Your task to perform on an android device: Open Woodenstreet app, Search for Henry 3 Seater Sofa
Image 0: 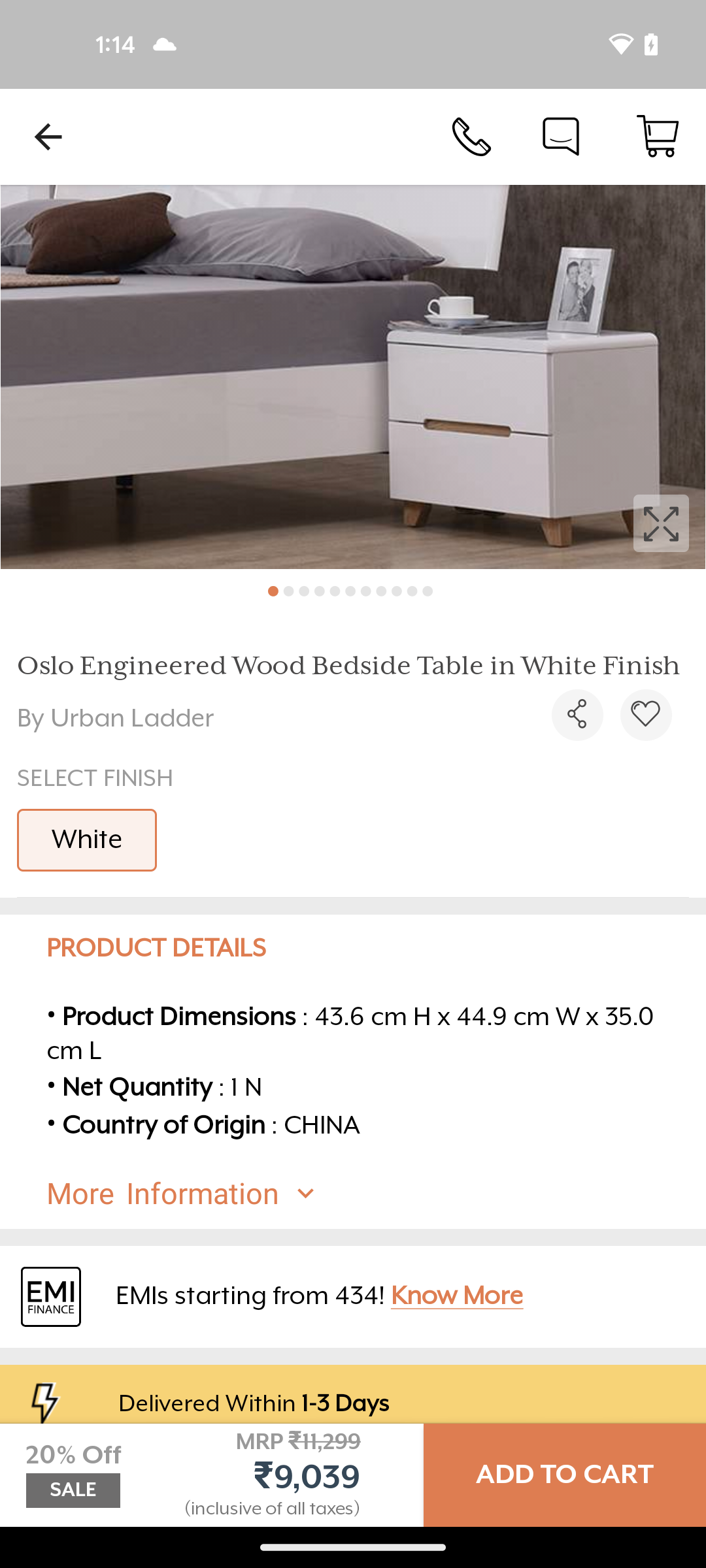
Open Woodenstreet app
Step 0: open app "woodenstreet"
Image 1: 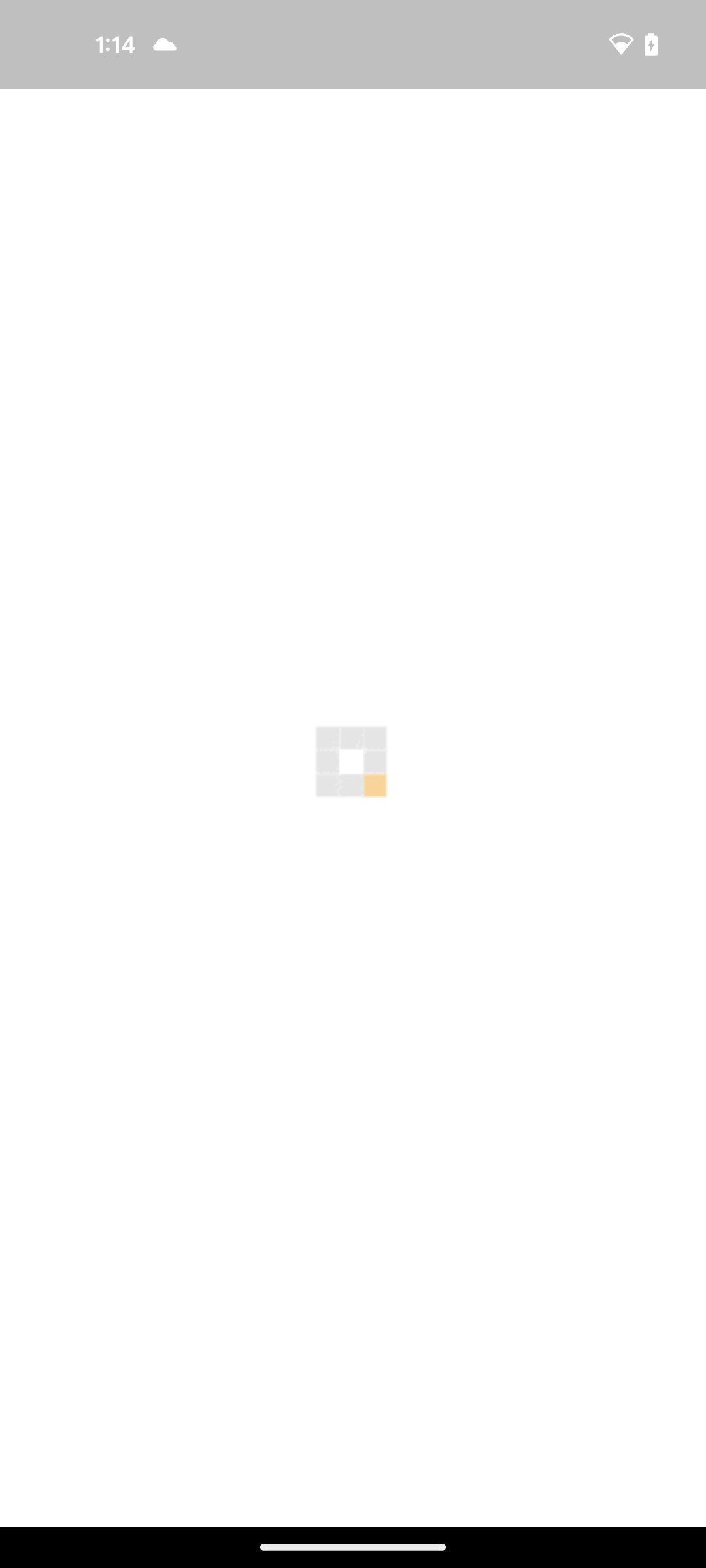
Open Woodenstreet app
Step 1: wait
Image 3: 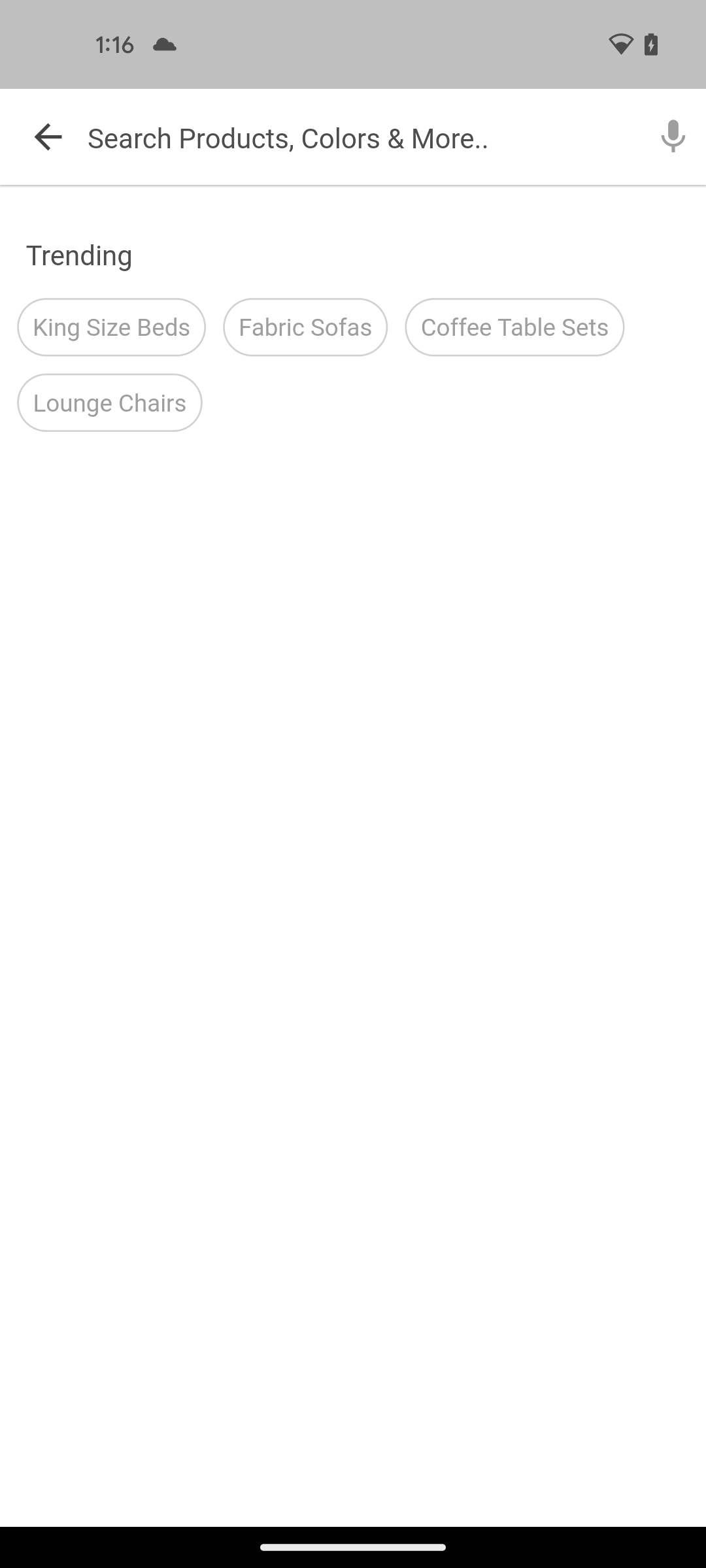
Click on the search bar at the top of the screen
Step 3: click (396, 137)
Image 4: 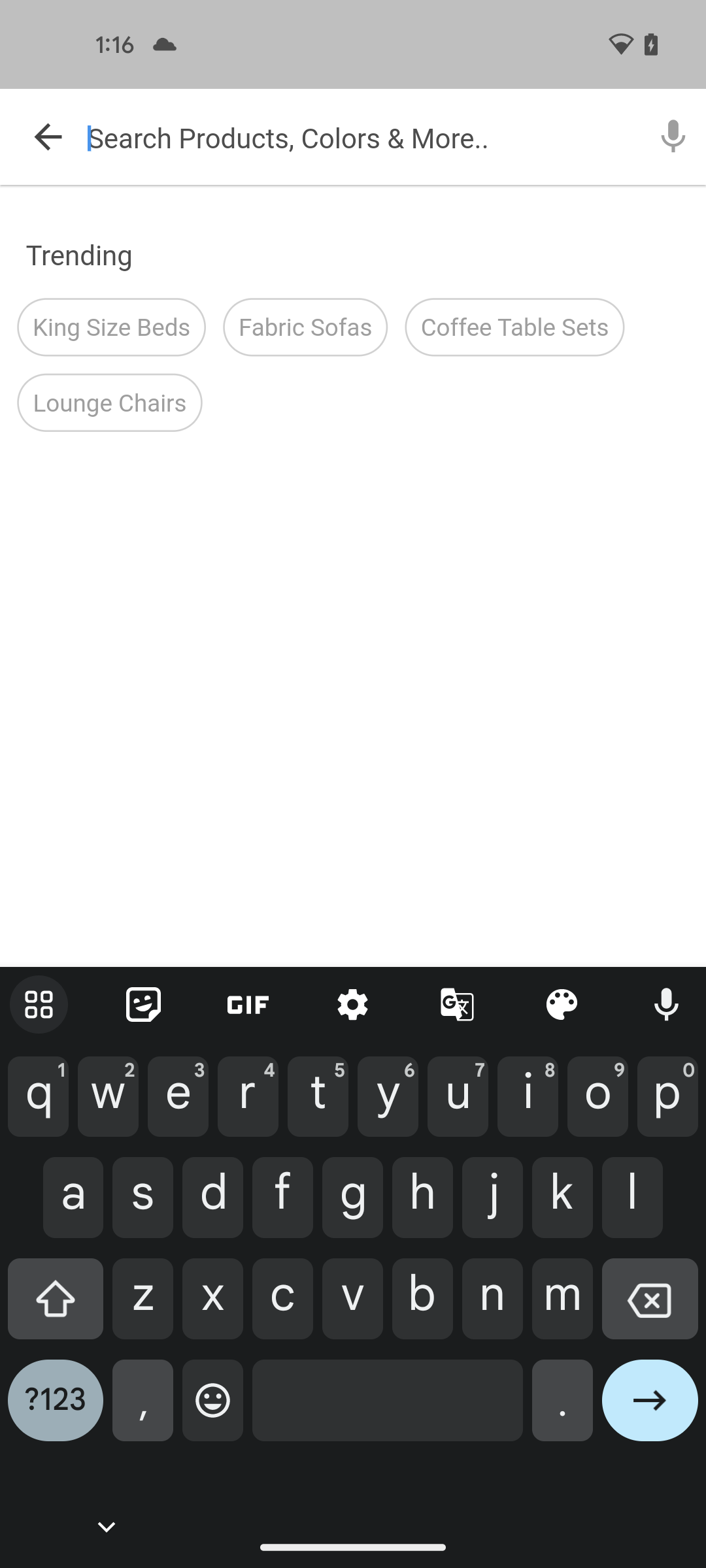
Search for Henry 3 Seater Sofa
Step 4: type "Henry 3 Seater Sofa"
Image 5: 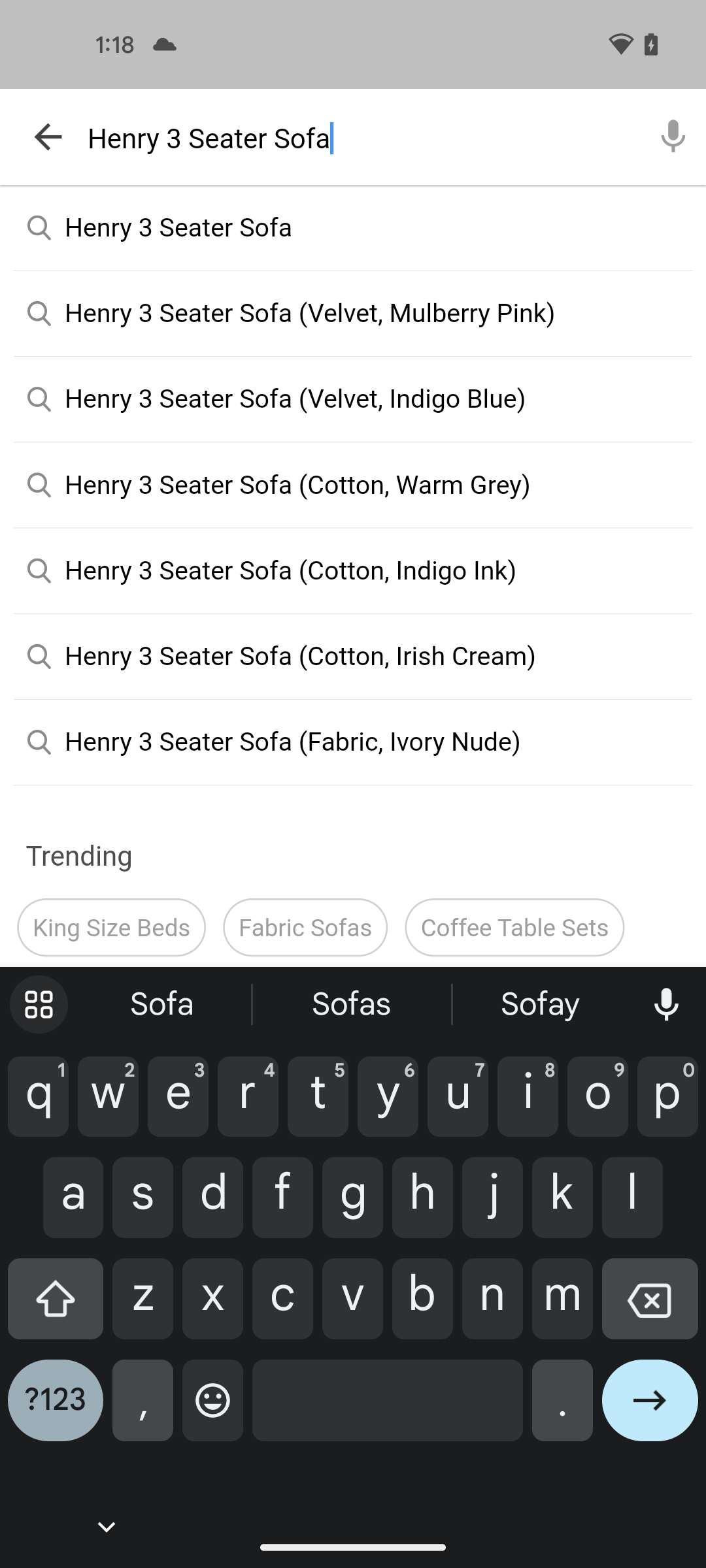
Click on the right arrow key at the bottom right of the screen
Step 5: click (650, 1410)
Image 7: 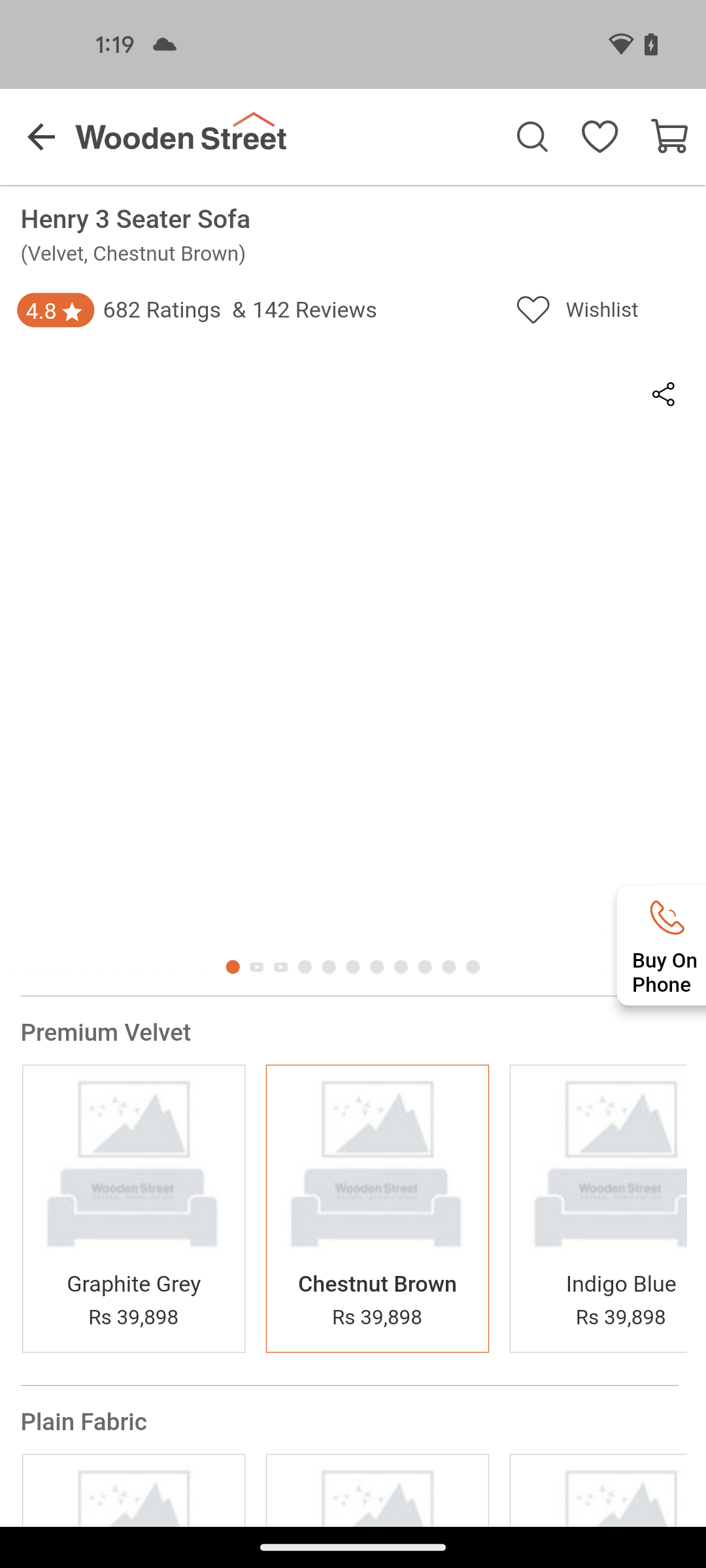
Click on the first search result
Step 7: wait